Your task to perform on an android device: In my free time, I want to listen to my favorite music artist, "Wet Leg," So search for their song, "I Don't Wanna Go Out," on the YouTube app.
Image 0: 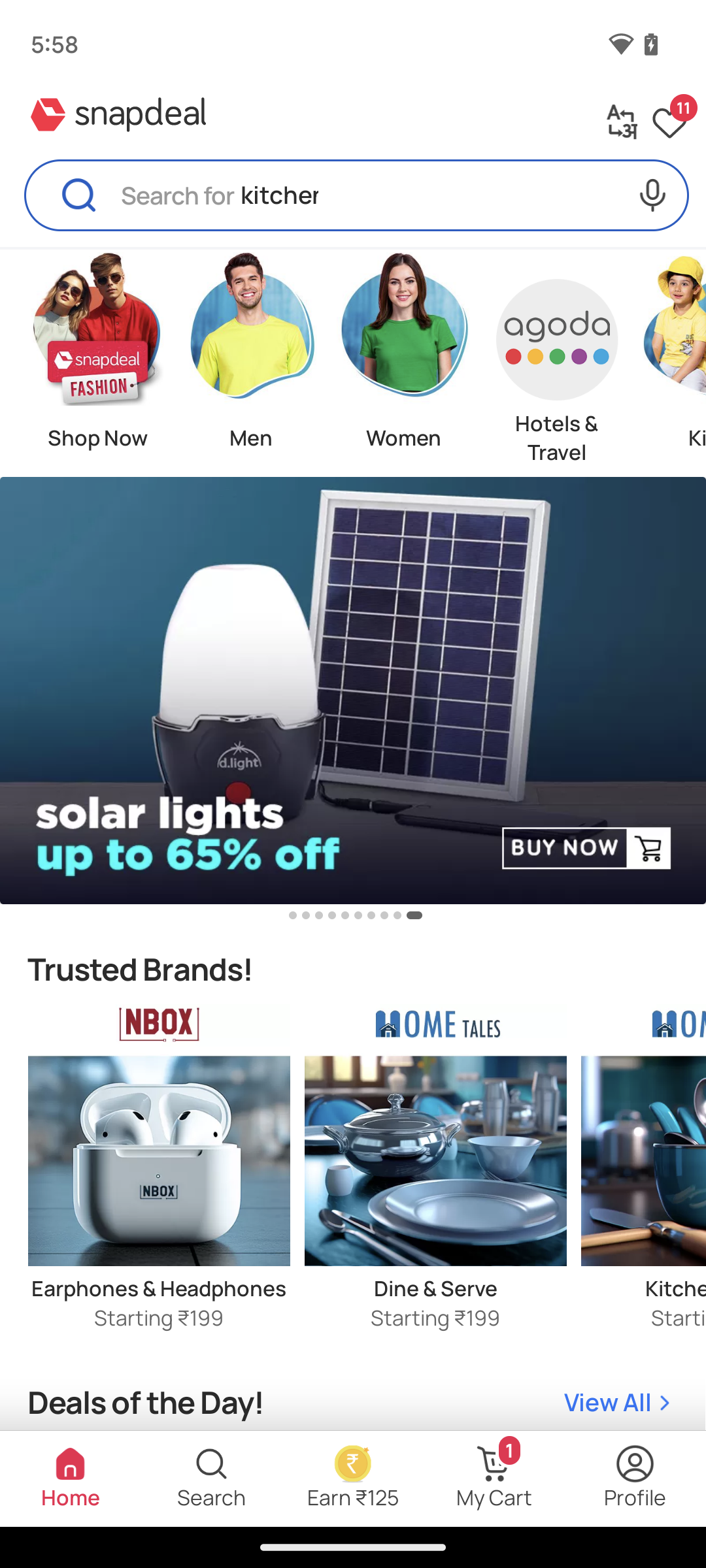
Open the YouTube app on your device.
Step 0: open app "YouTube"
Image 1: 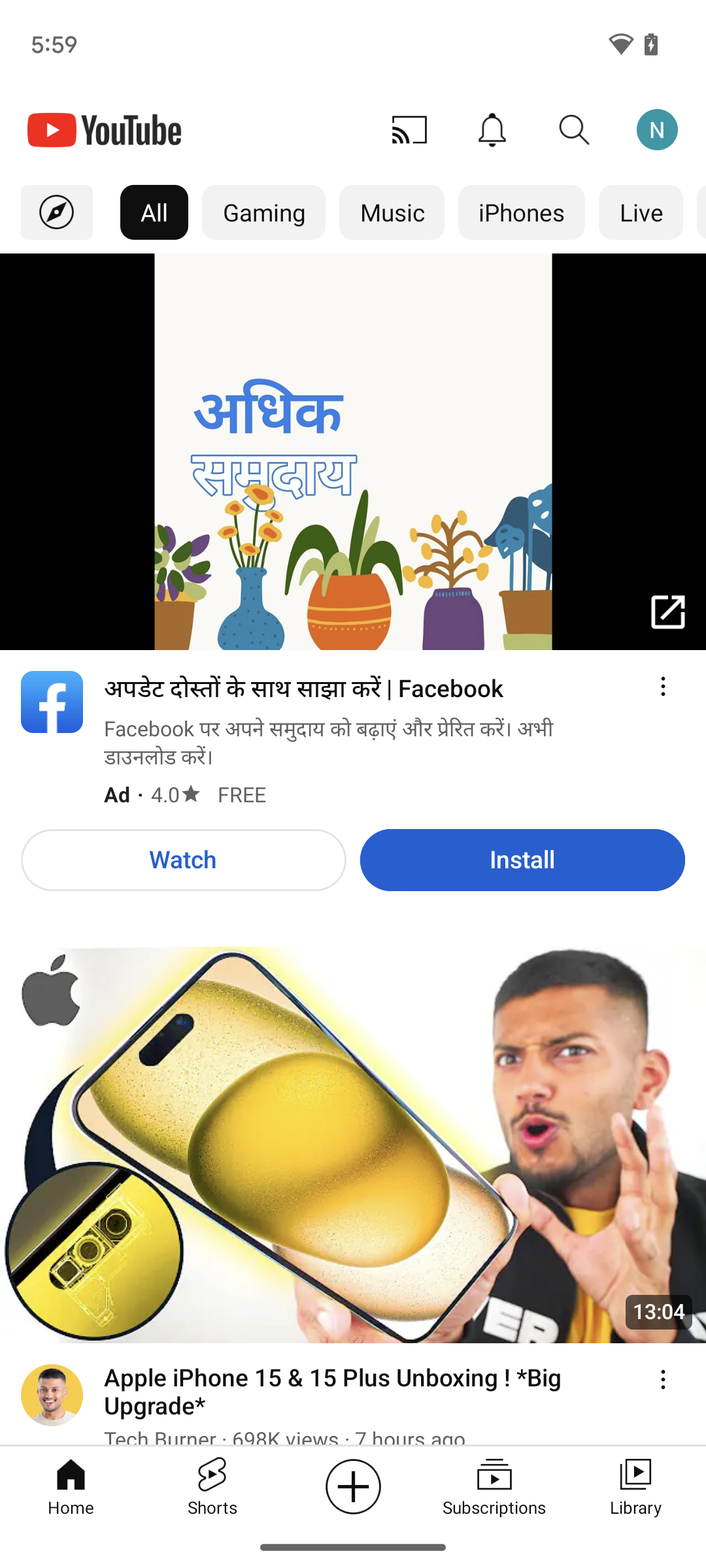
Click on the search icon on the left side of the profile icon in the top-right corner.
Step 1: click (575, 130)
Image 2: 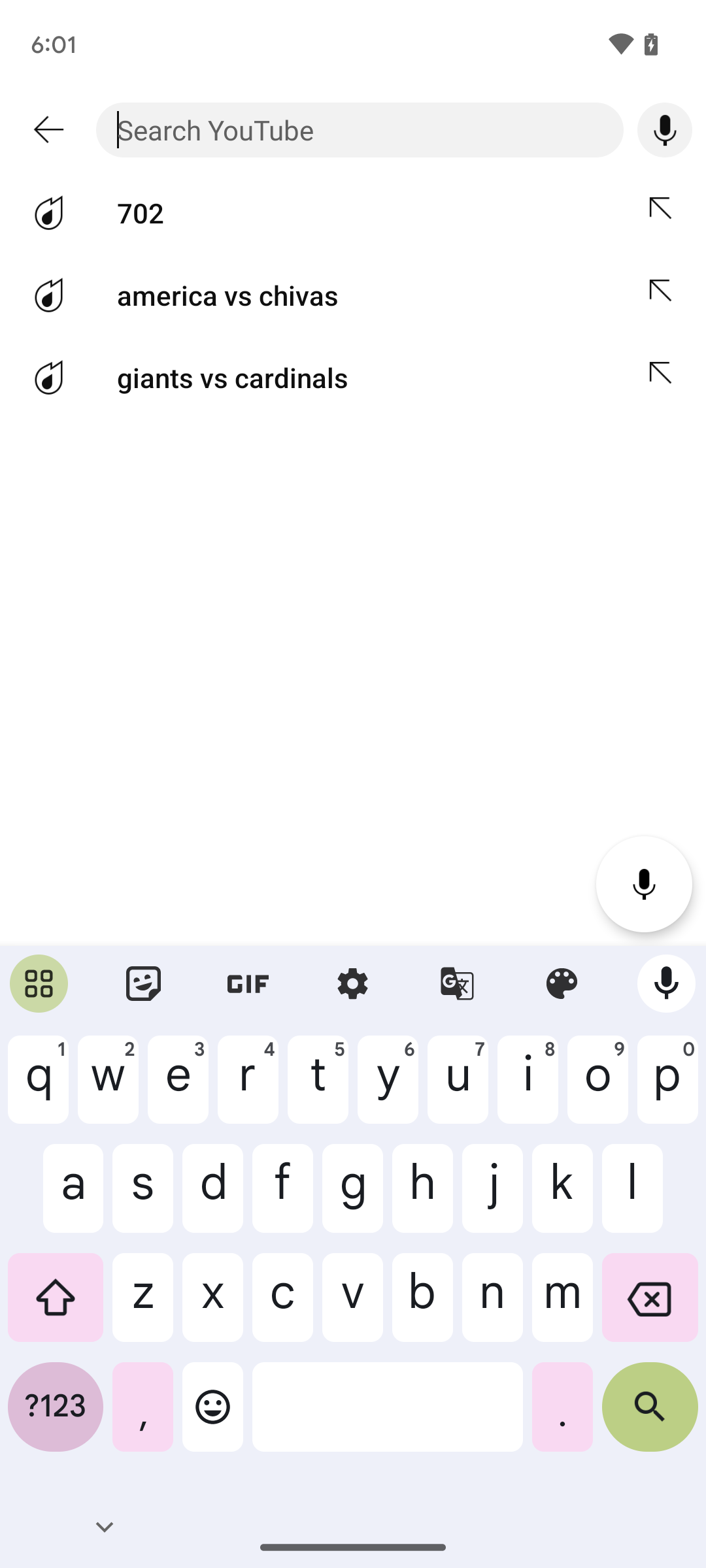
Type in I Don't Wanna Go Out by Wet Leg in the search bar.
Step 2: type "I Don't Wanna Go Out by Wet Leg"
Image 3: 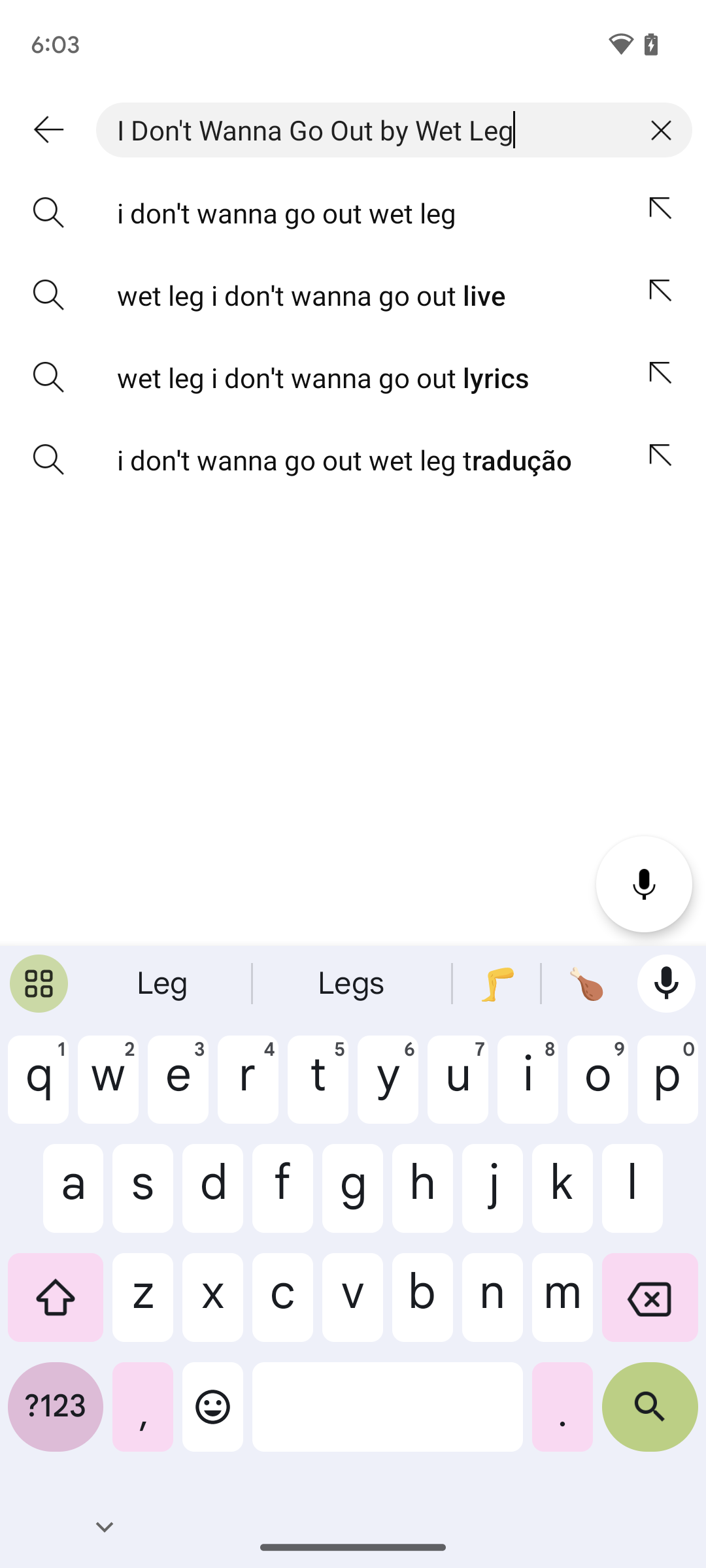
Click on the search icon at the bottom-right corner of the keyboard.
Step 3: click (650, 1417)